Your task to perform on an android device: Check the current timezone in the Australia timezone in the Time Converter app.
Image 0: 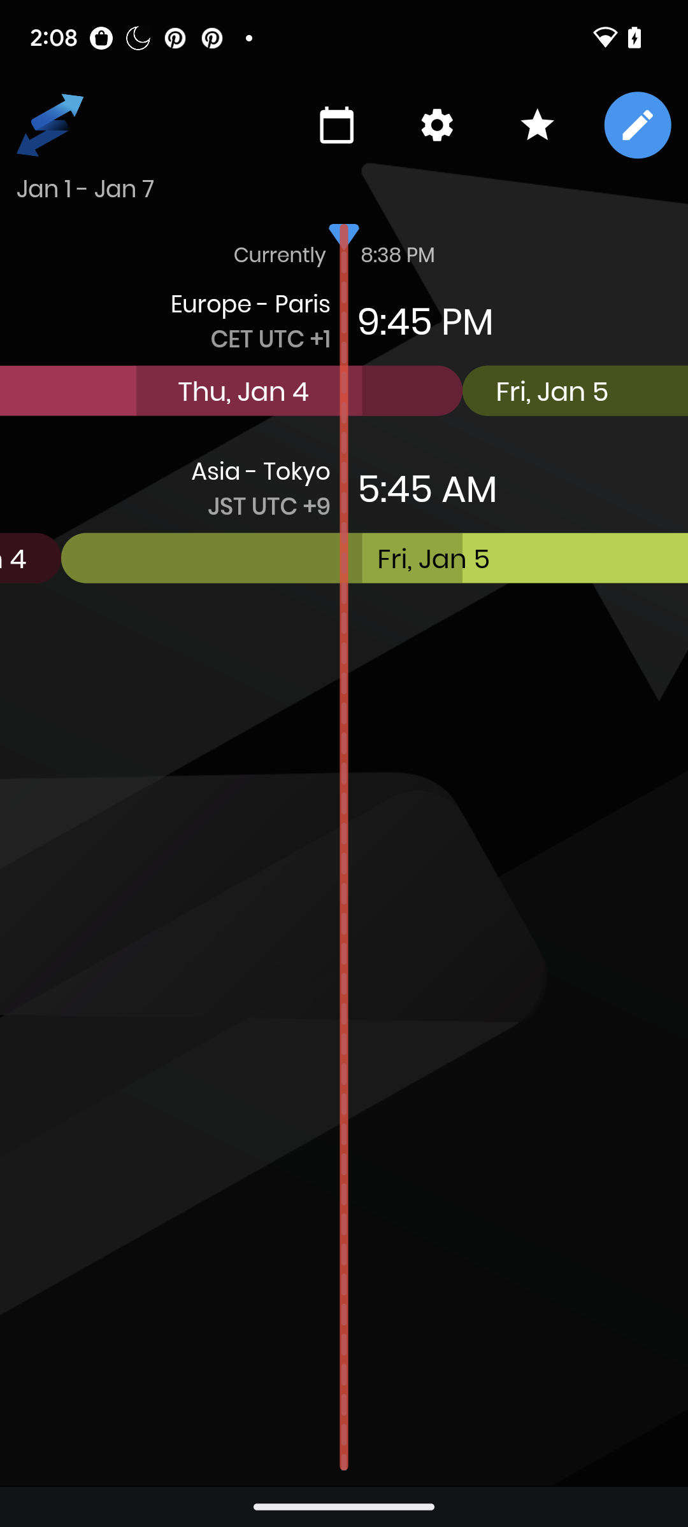
Click on the pen icon.
Step 0: click (638, 124)
Image 1: 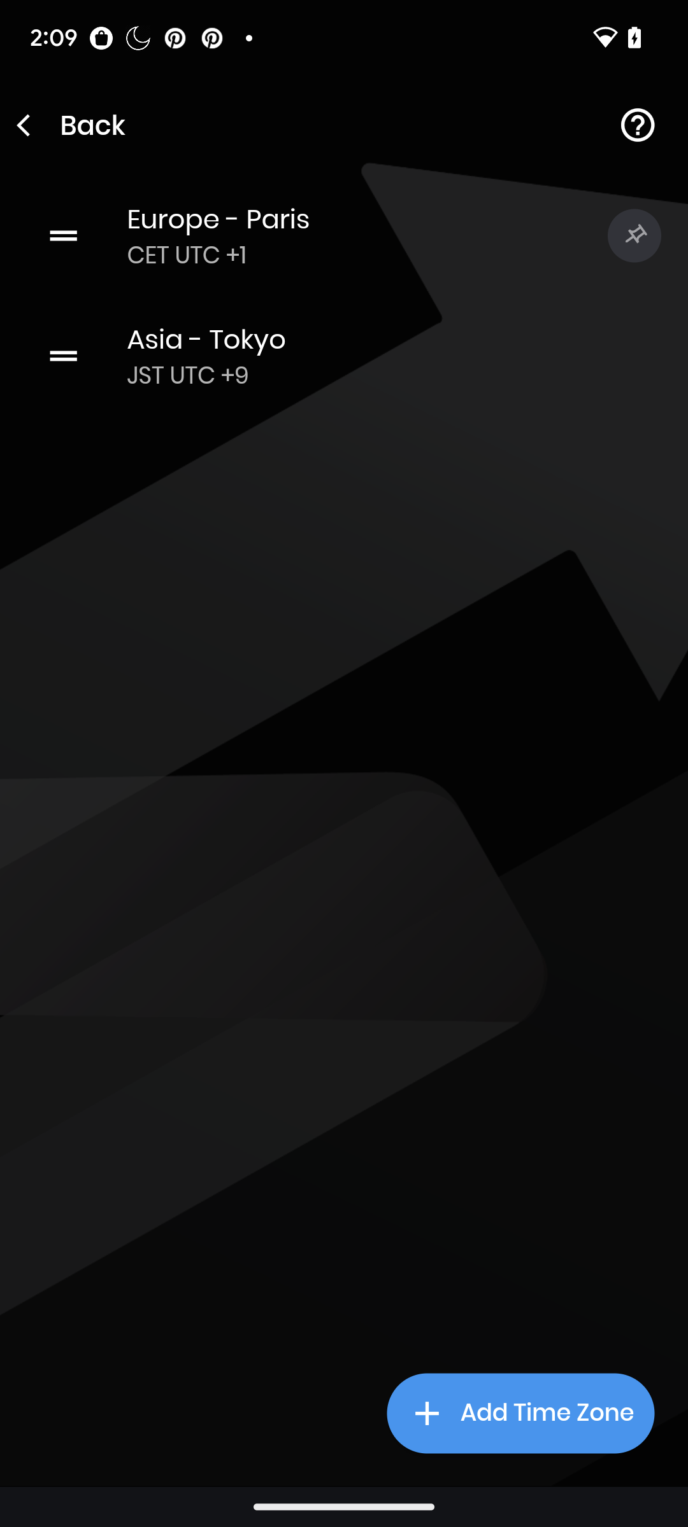
Click on the + icon.
Step 1: click (520, 1414)
Image 2: 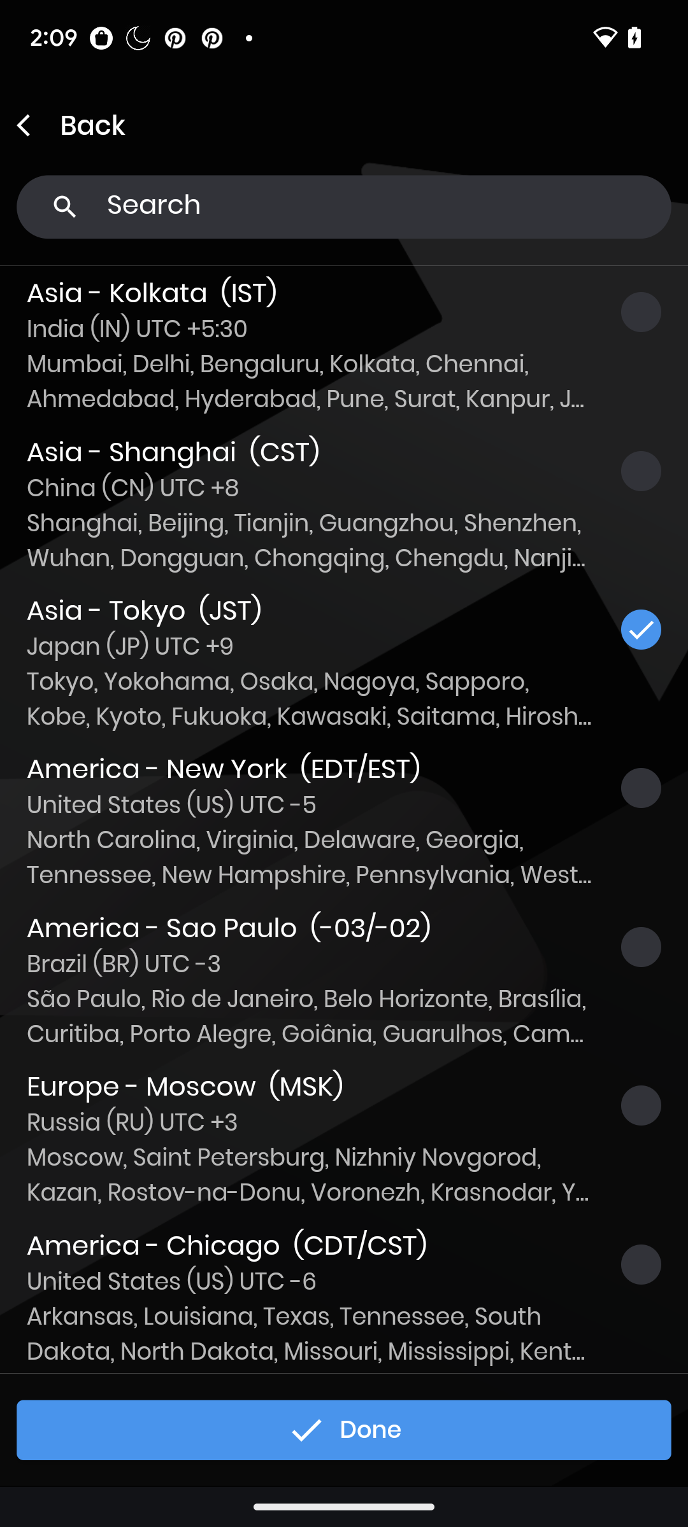
Tap on the search icon.
Step 2: click (344, 207)
Image 3: 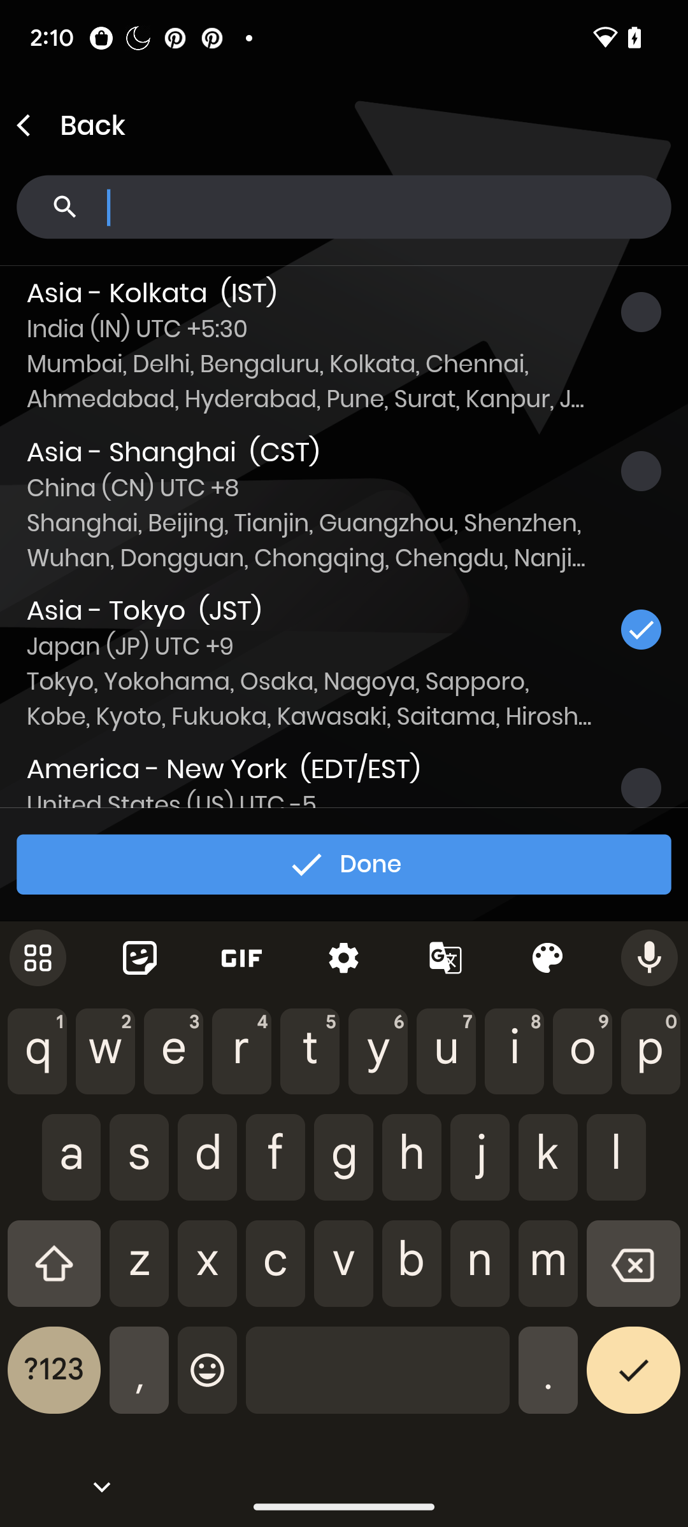
Enter the timezone.
Step 3: type "Australia"
Image 4: 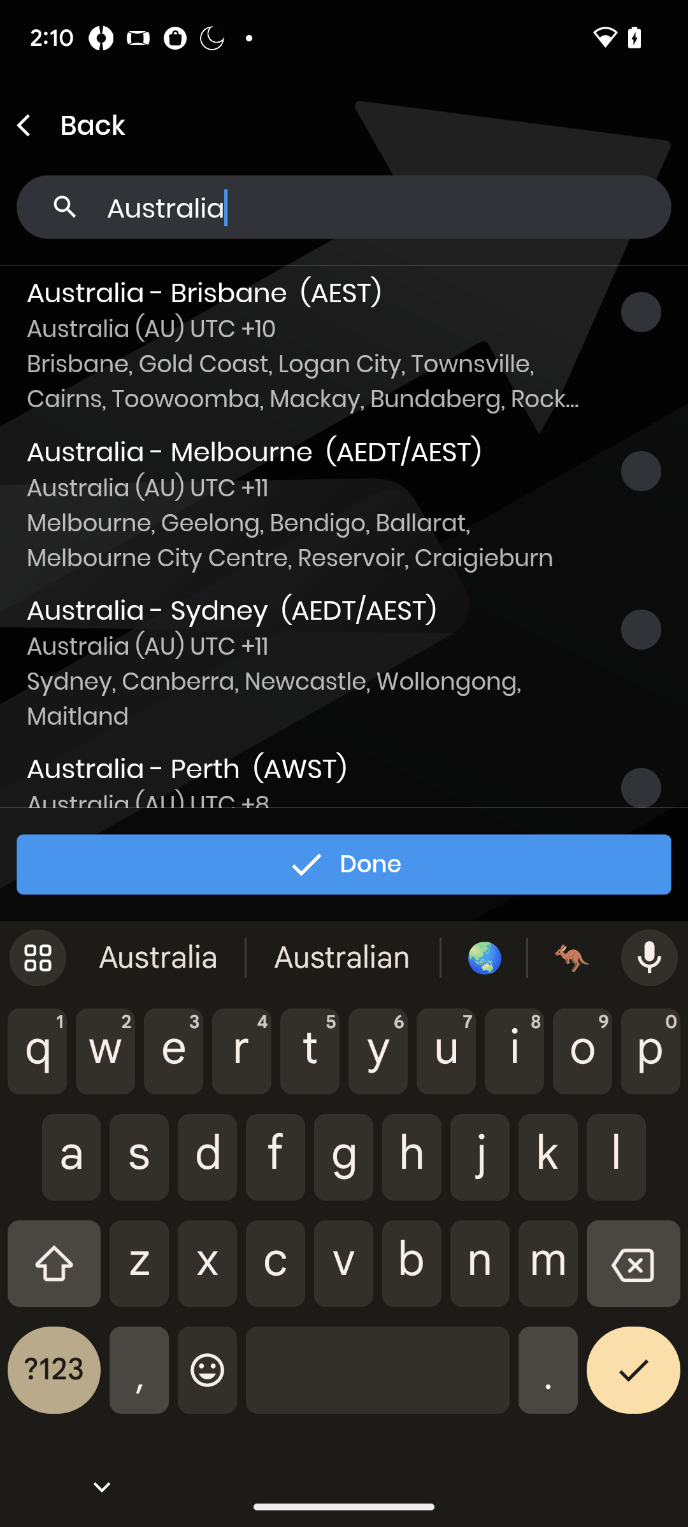
Select the first option.
Step 4: click (344, 345)
Image 5: 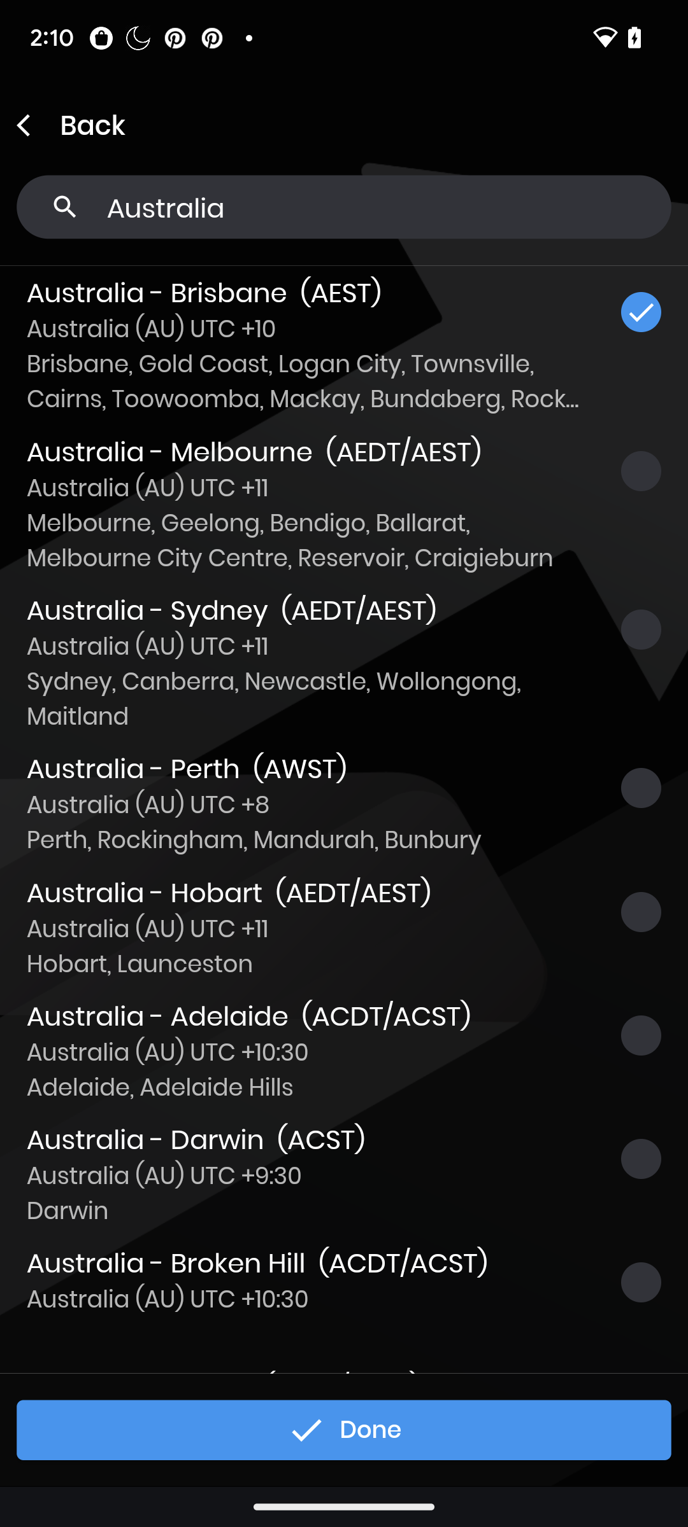
Click on the done.
Step 5: click (343, 1430)
Image 6: 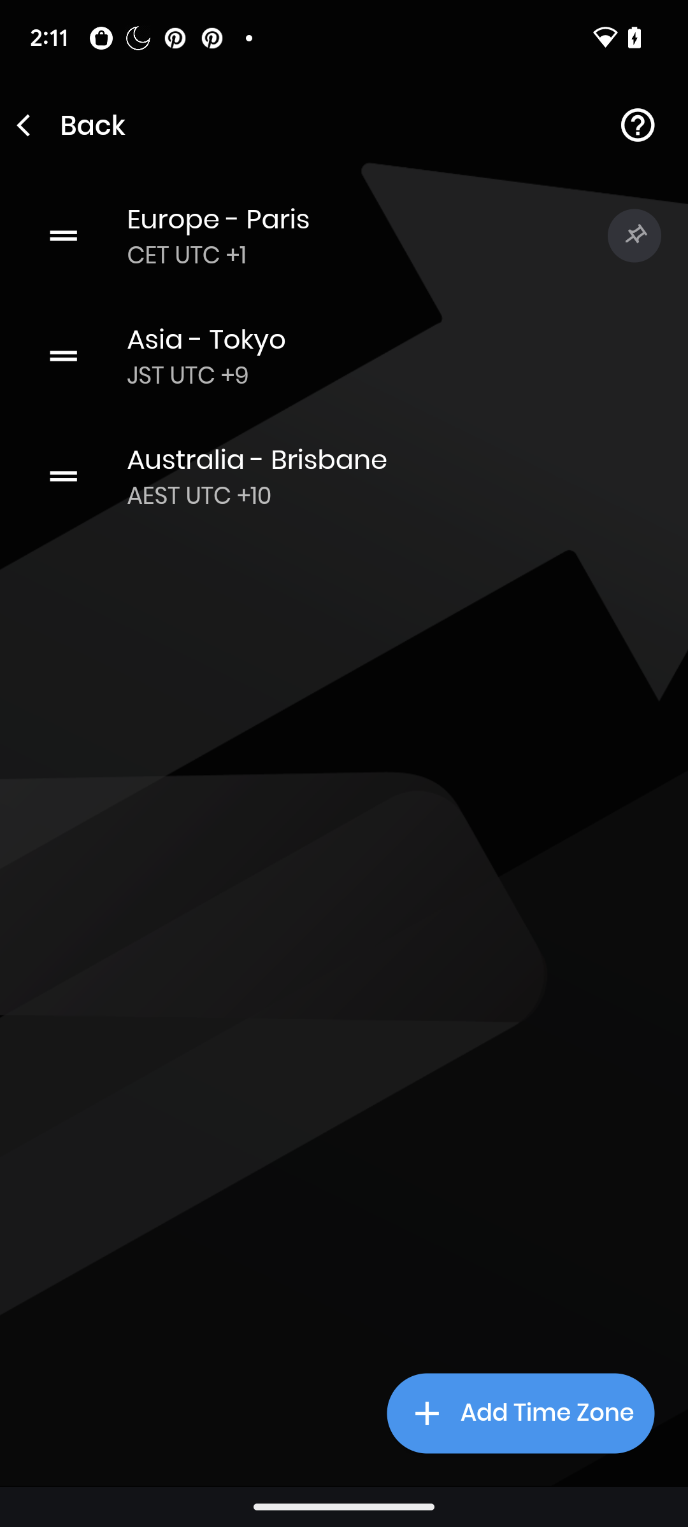
Click on the back button.
Step 6: click (71, 125)